Your task to perform on an android device: Open the Moon+Reader Books app and select the 'Romeo and Juliet'  book.
Image 0: 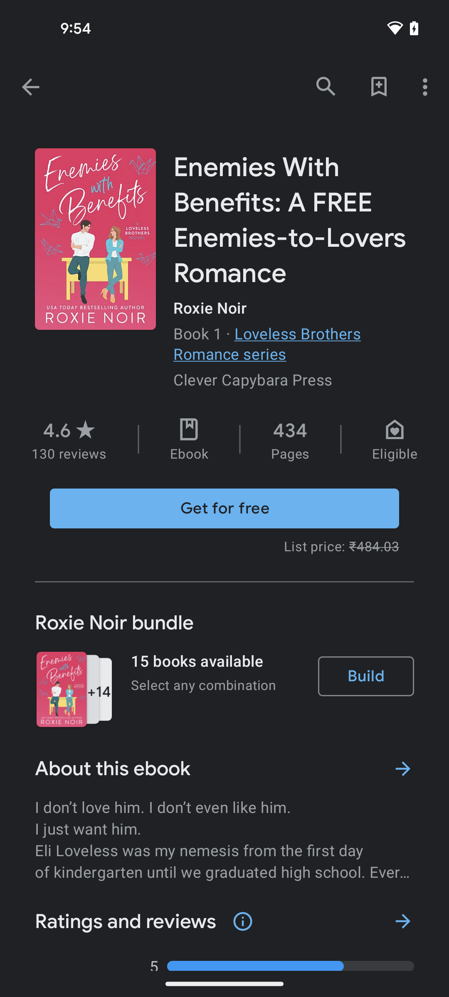
Open the Moon+Reader app
Step 0: open app "Moon+ Reader"
Image 1: 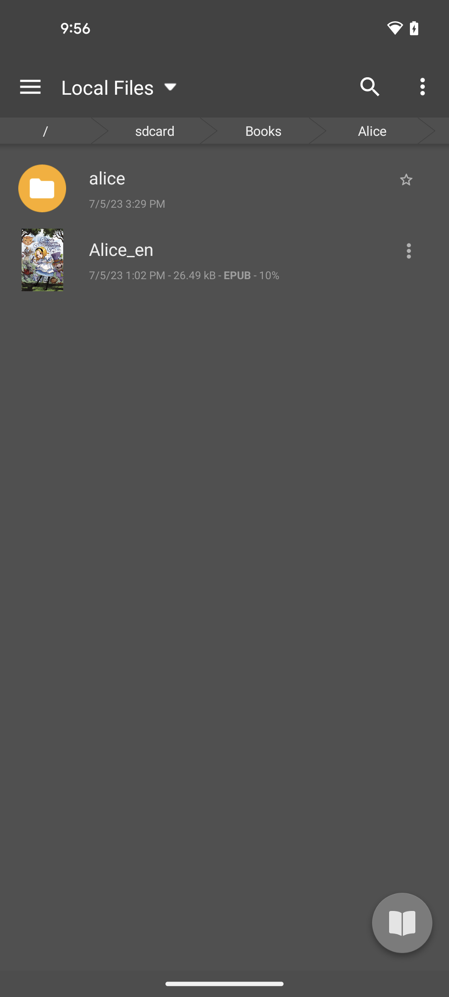
Click on the menu icon at the top left corner of the screen
Step 1: click (30, 87)
Image 2: 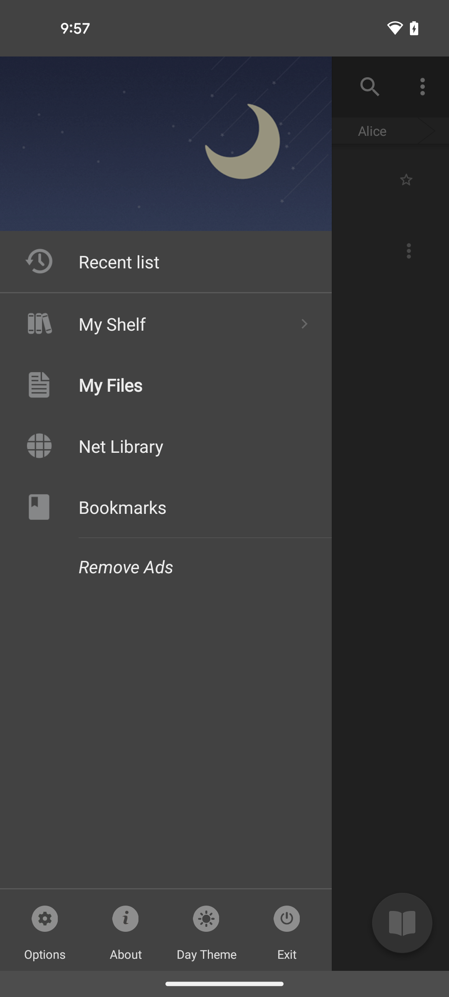
Select the Net Library option
Step 2: click (192, 446)
Image 3: 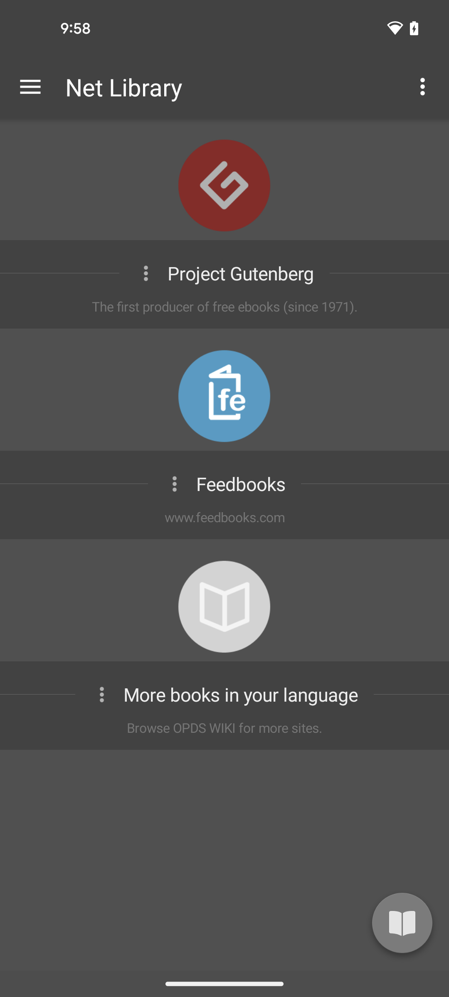
Click on Project Gutenberg option
Step 3: click (248, 273)
Image 4: 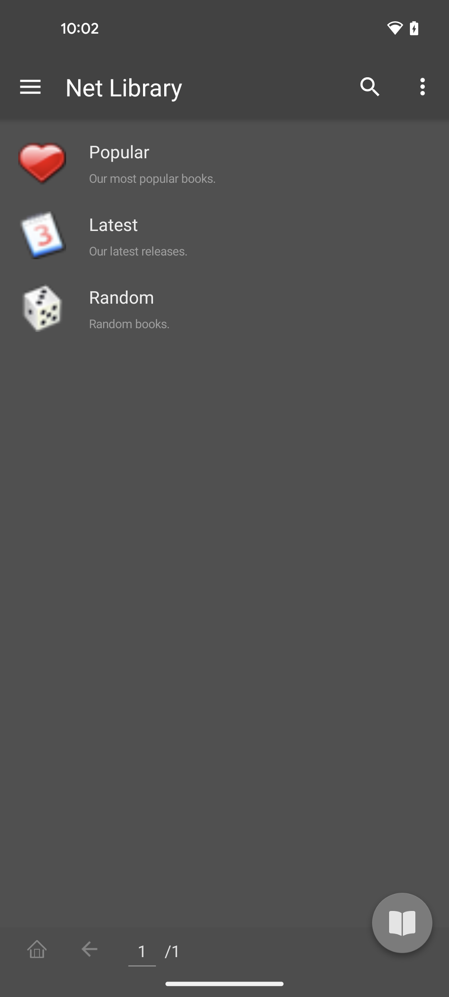
Select the Popular books
Step 4: click (119, 151)
Image 5: 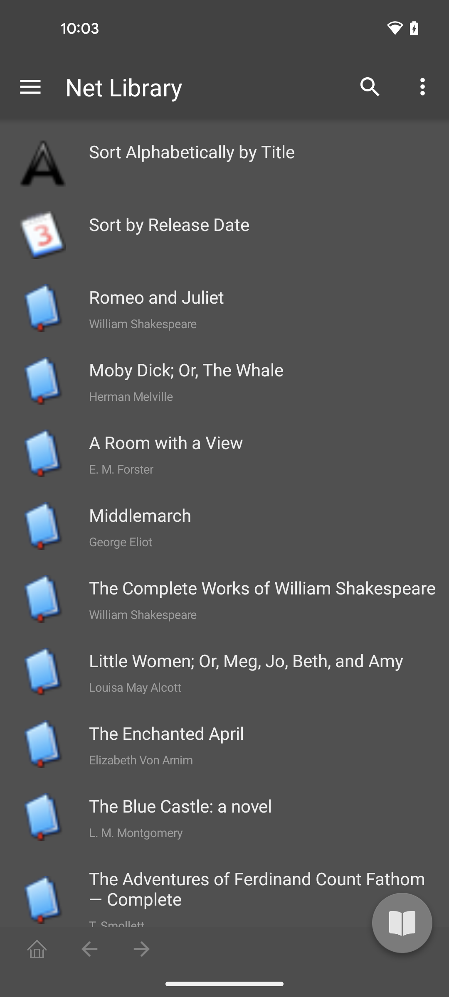
Click on Romeo and Juliet book
Step 5: click (156, 297)
Image 6: 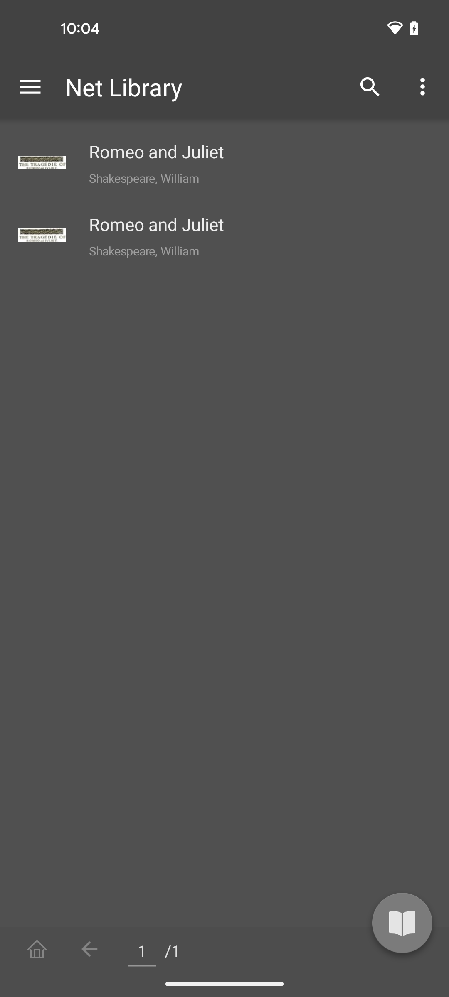
Click on the first search book
Step 6: click (156, 151)